Your task to perform on an android device: Share the Birthday reminder to vadubey@google.com using gmail 
Image 0: 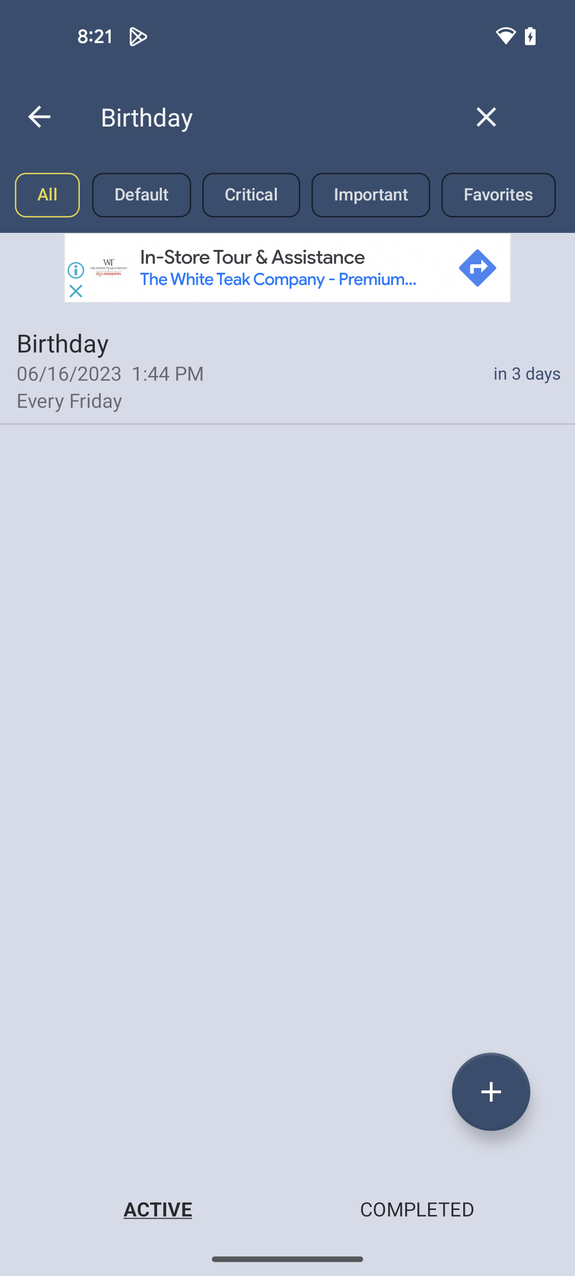
Click on Birthday reminder
Step 0: click (287, 369)
Image 1: 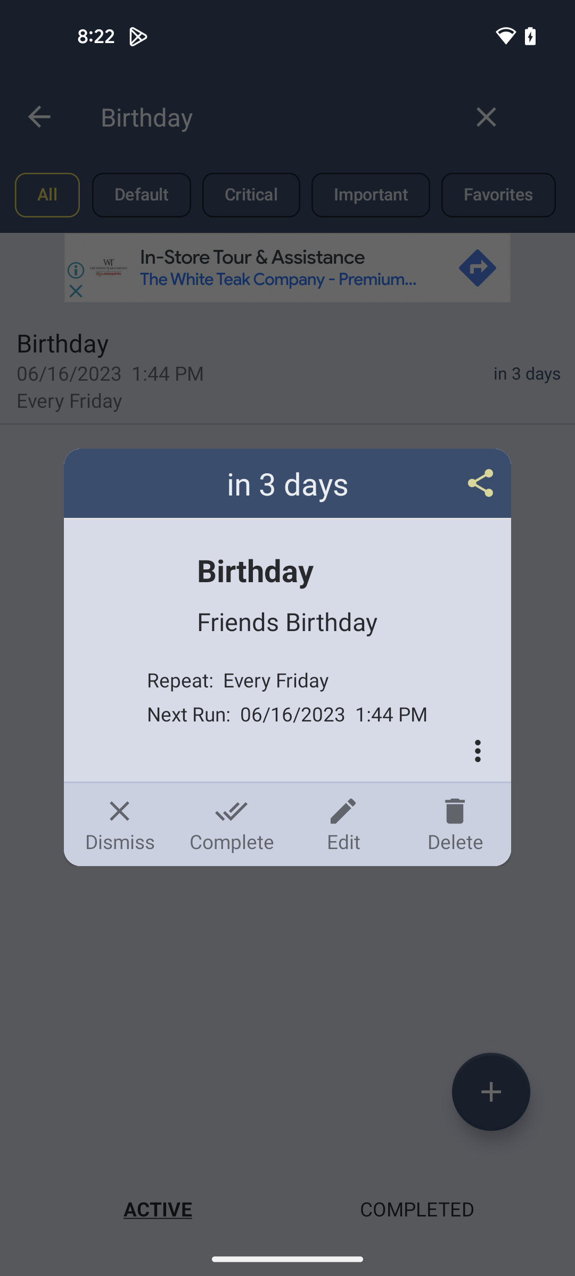
Click on the Share icon 
Step 1: click (287, 483)
Image 2: 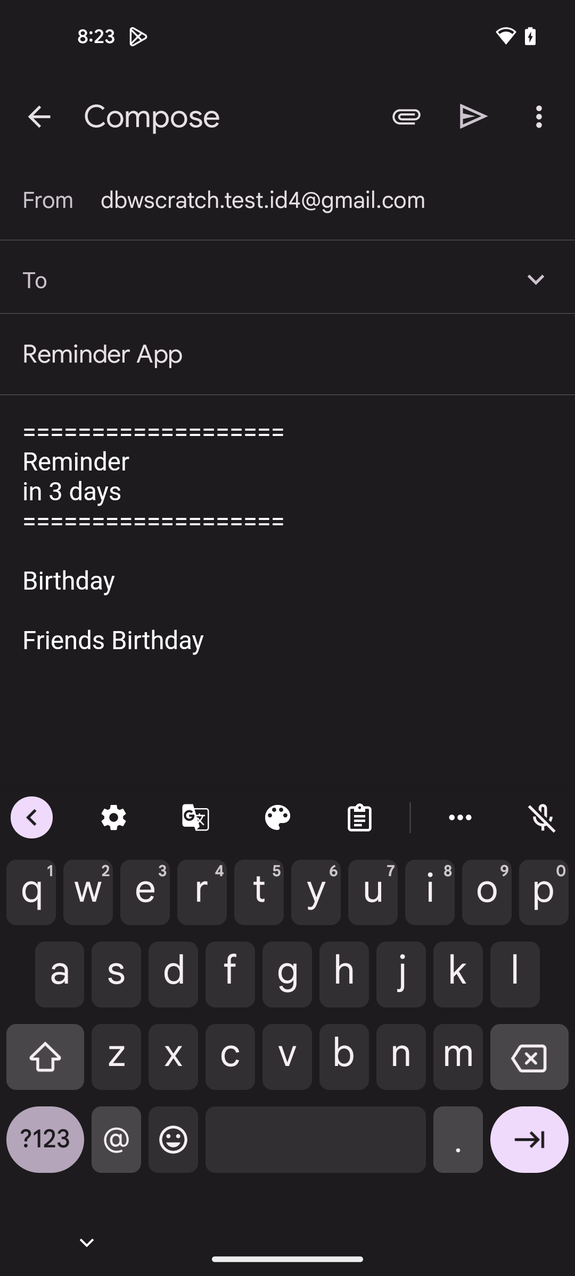
Type vadubey@google.com 
Step 2: type "vadubey@google.com "
Image 3: 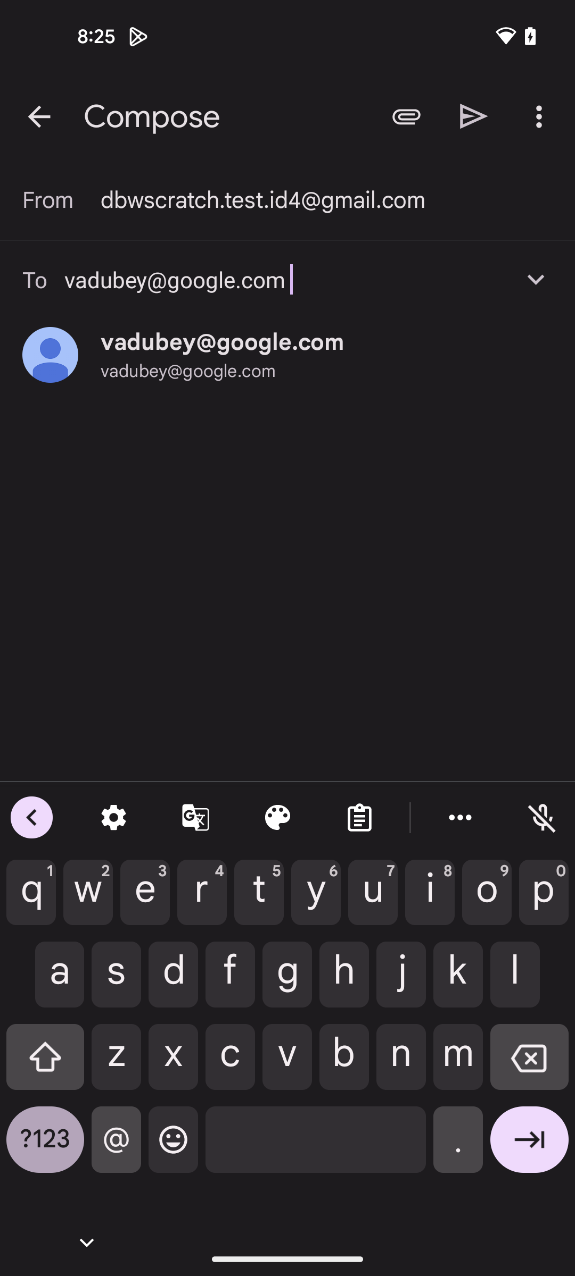
Click on vadubey@google.com
Step 3: click (222, 342)
Image 4: 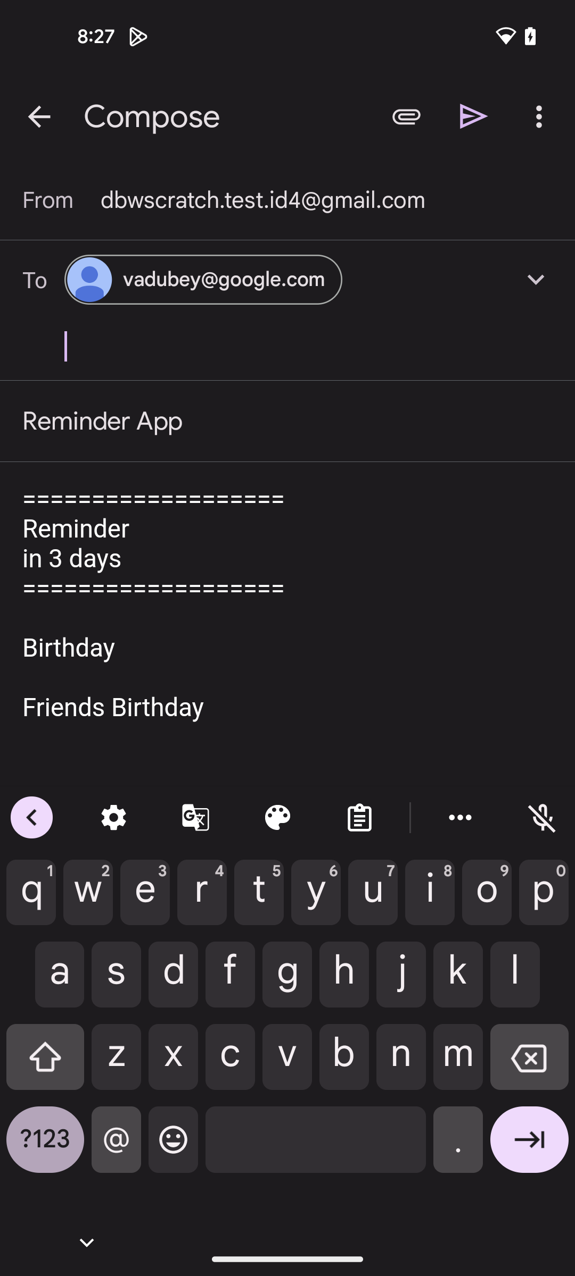
click on Send icon at the top right corner of the screen
Step 4: click (474, 116)